Your task to perform on an android device: I will buy the STRAUSS Eco-Friendly Yoga Mat later, but for now, add it to my bag on the Myntra app.
Image 0: 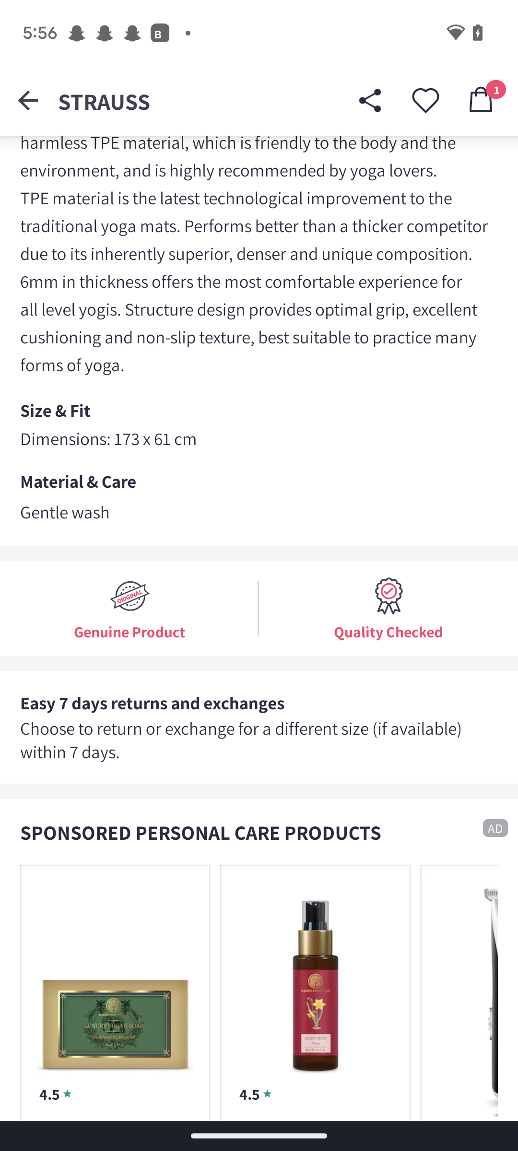
Scroll up
Step 0: scroll up
Image 1: 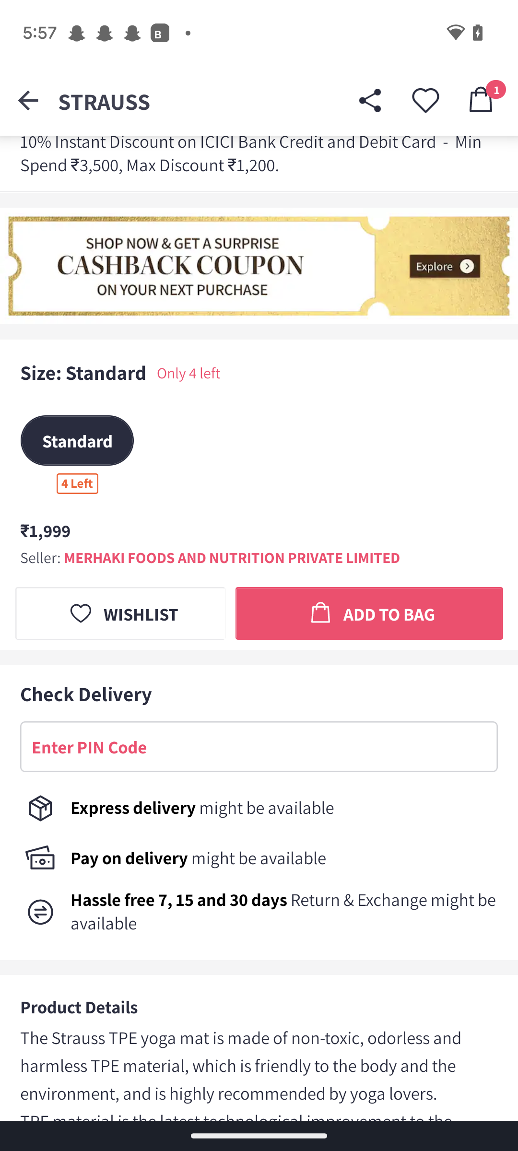
Click on the Tab "ADD TO BAG".
Step 1: click (389, 613)